Your task to perform on an android device: Share the grocery list document with Richard at richard.wagner@example.com in the Google Docs app.
Image 2: 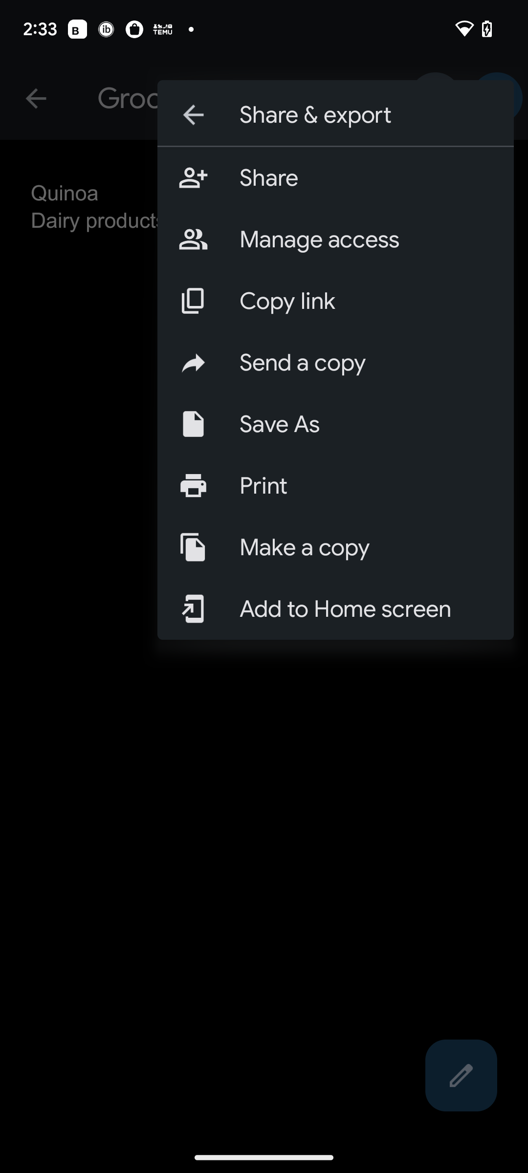
Click on share at the top of the screen.
Step 2: click (366, 178)
Image 3: 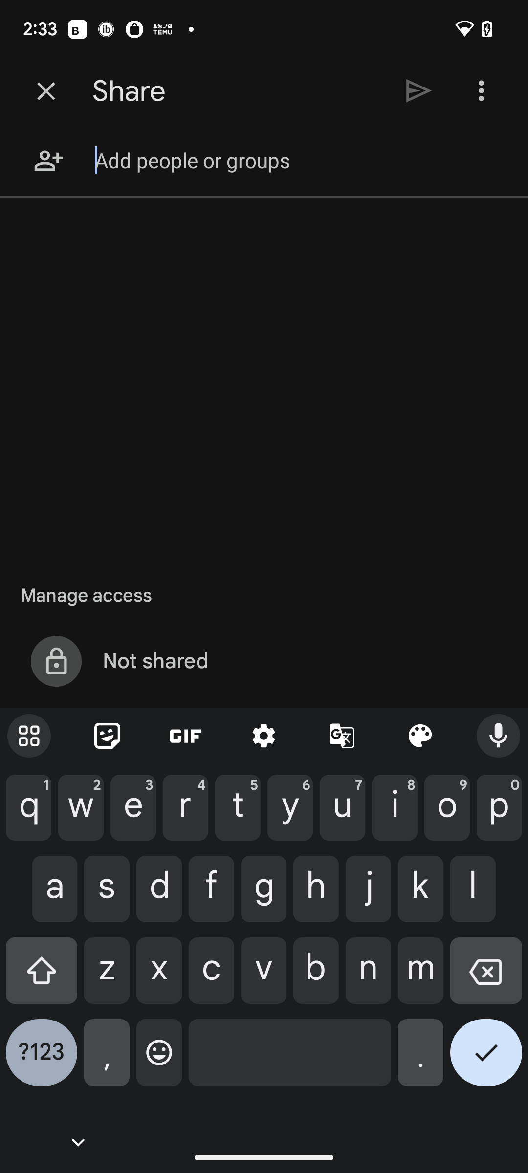
Type richard in the text field.
Step 3: type "richard"
Image 4: 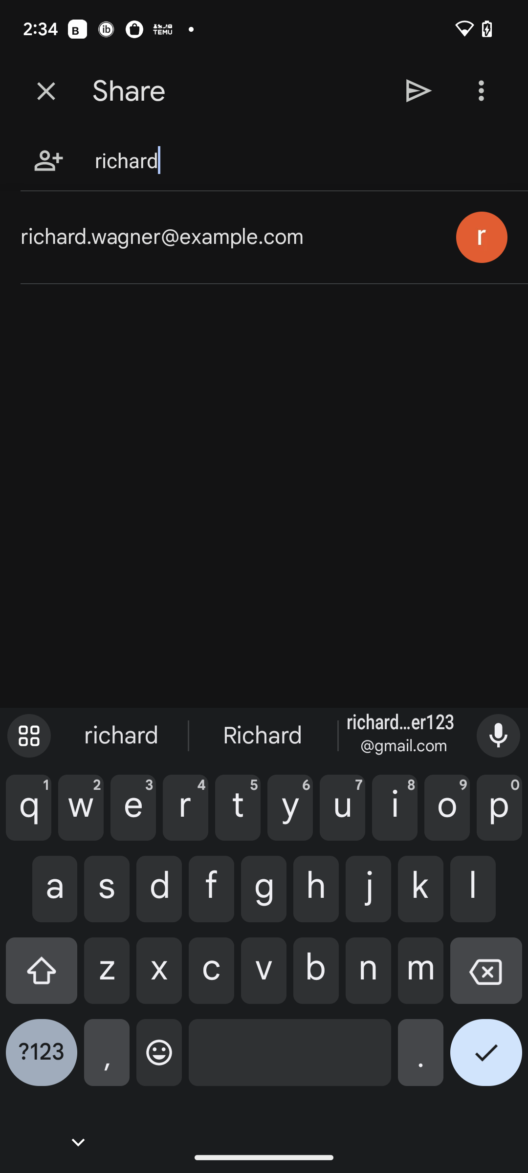
Click on richard.wagner@example.com at the top of the screen.
Step 4: click (58, 236)
Image 5: 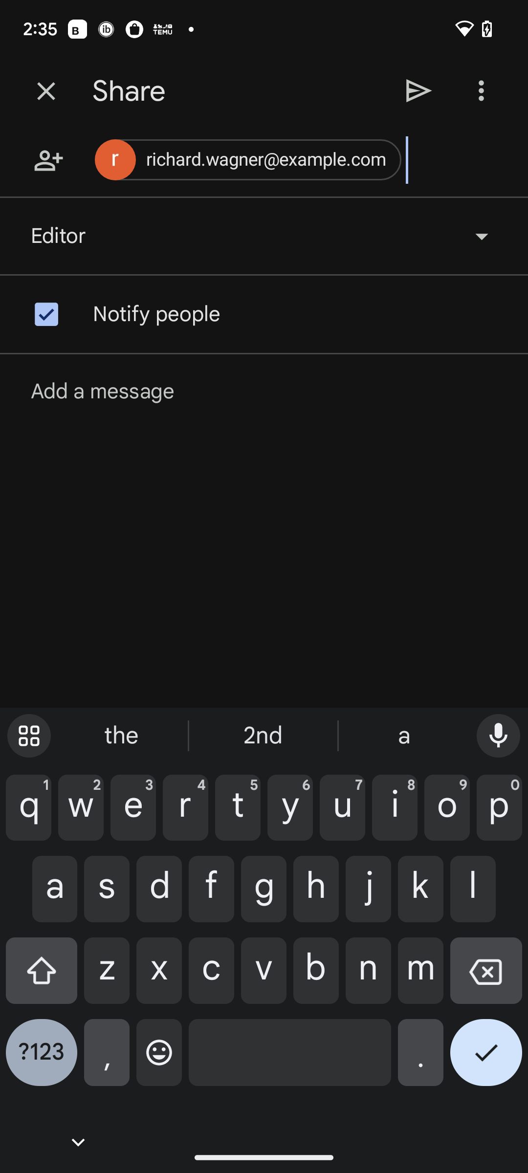
Click on send icon at the top right of the screen.
Step 5: click (419, 90)
Image 6: 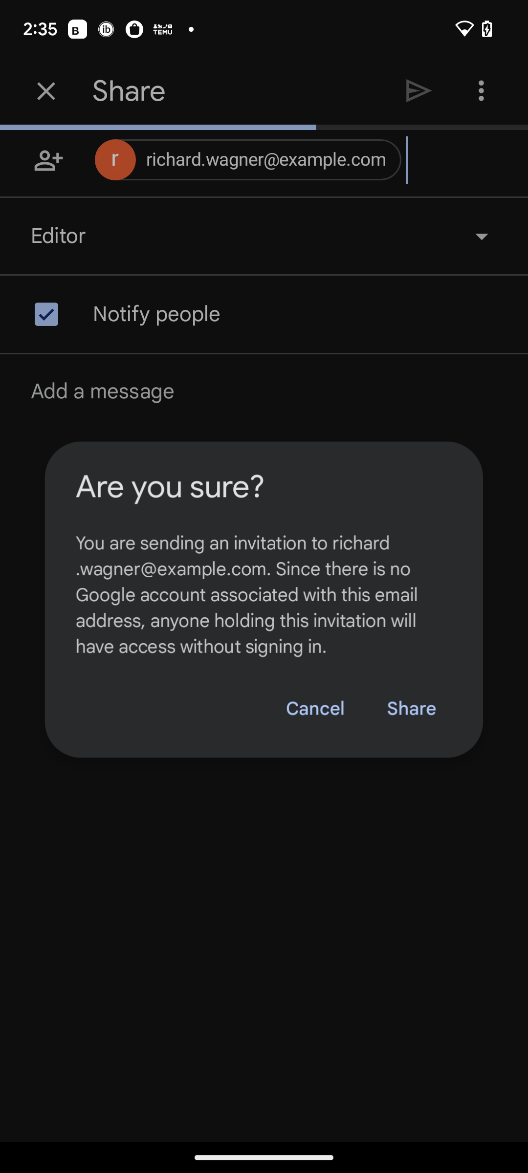
Click on send icon at the top right of the screen.
Step 6: click (435, 716)
Image 7: 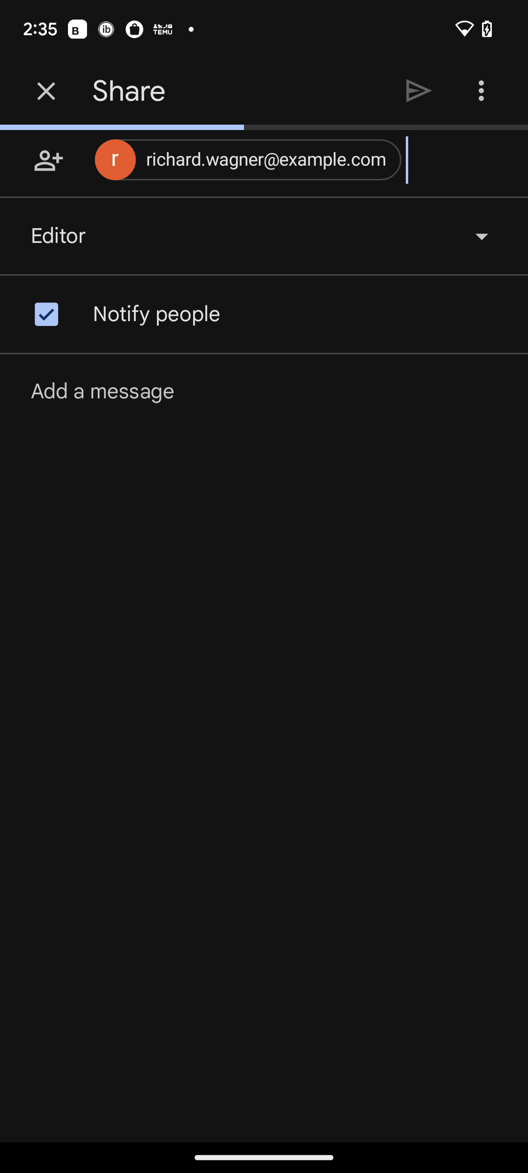
Click on send icon at the top right of the screen.
Step 7: wait